Your task to perform on an android device: Show me how goals i have achieved in this Duolingo app
Image 0: 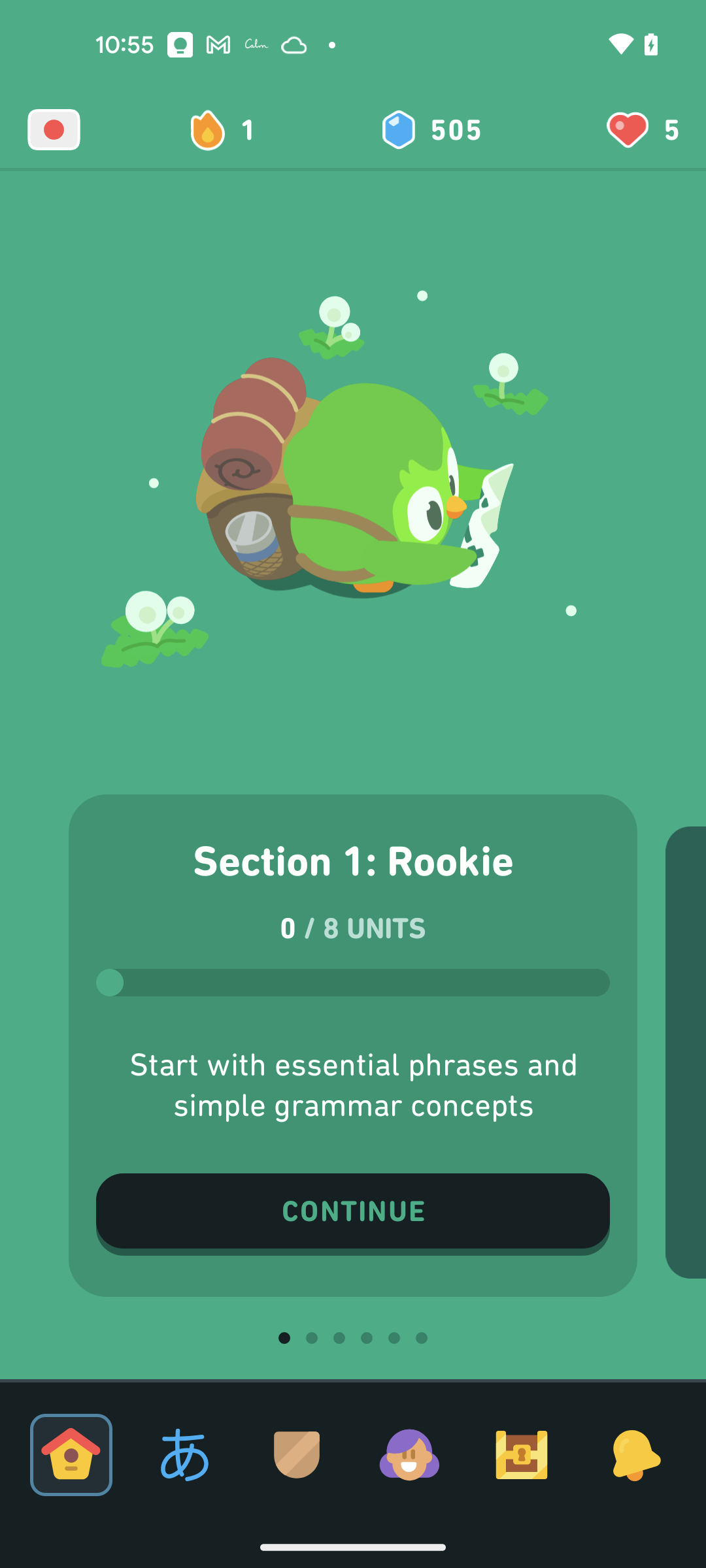
Click on the fire icon at the top
Step 0: click (231, 130)